Your task to perform on an android device: I like the second item on the list, so read the user reviews on it.
Image 0: 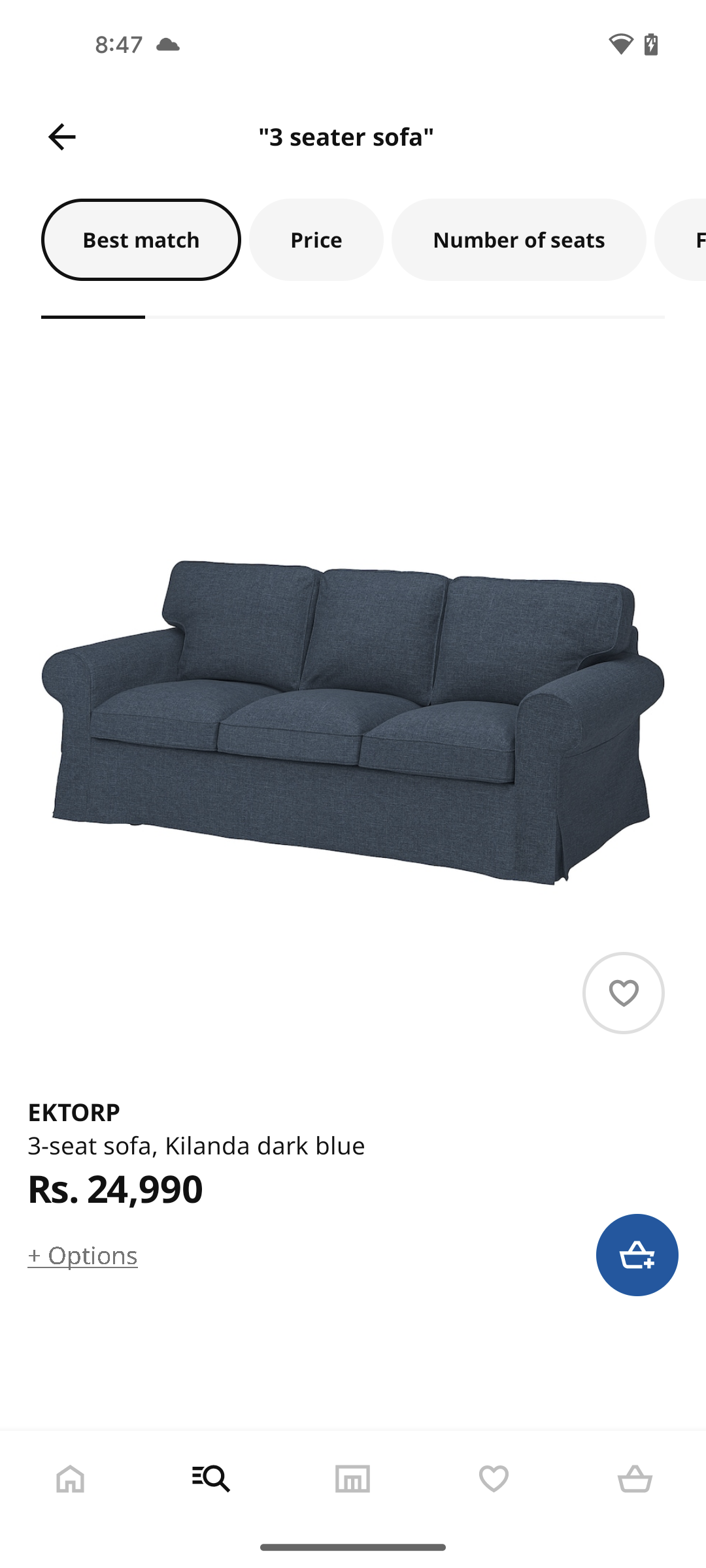
scroll up
Step 0: scroll up
Image 1: 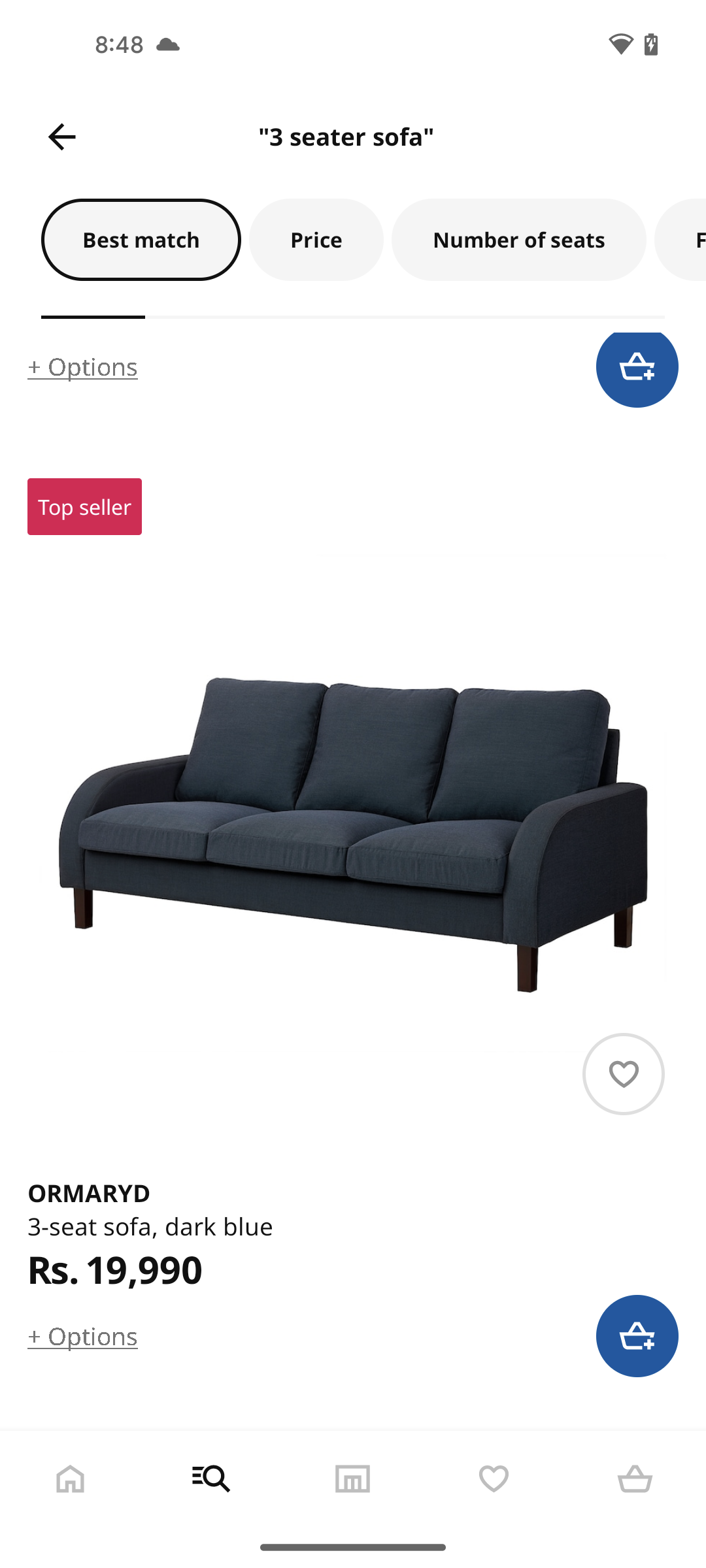
click on the second product 
Step 1: click (353, 804)
Image 2: 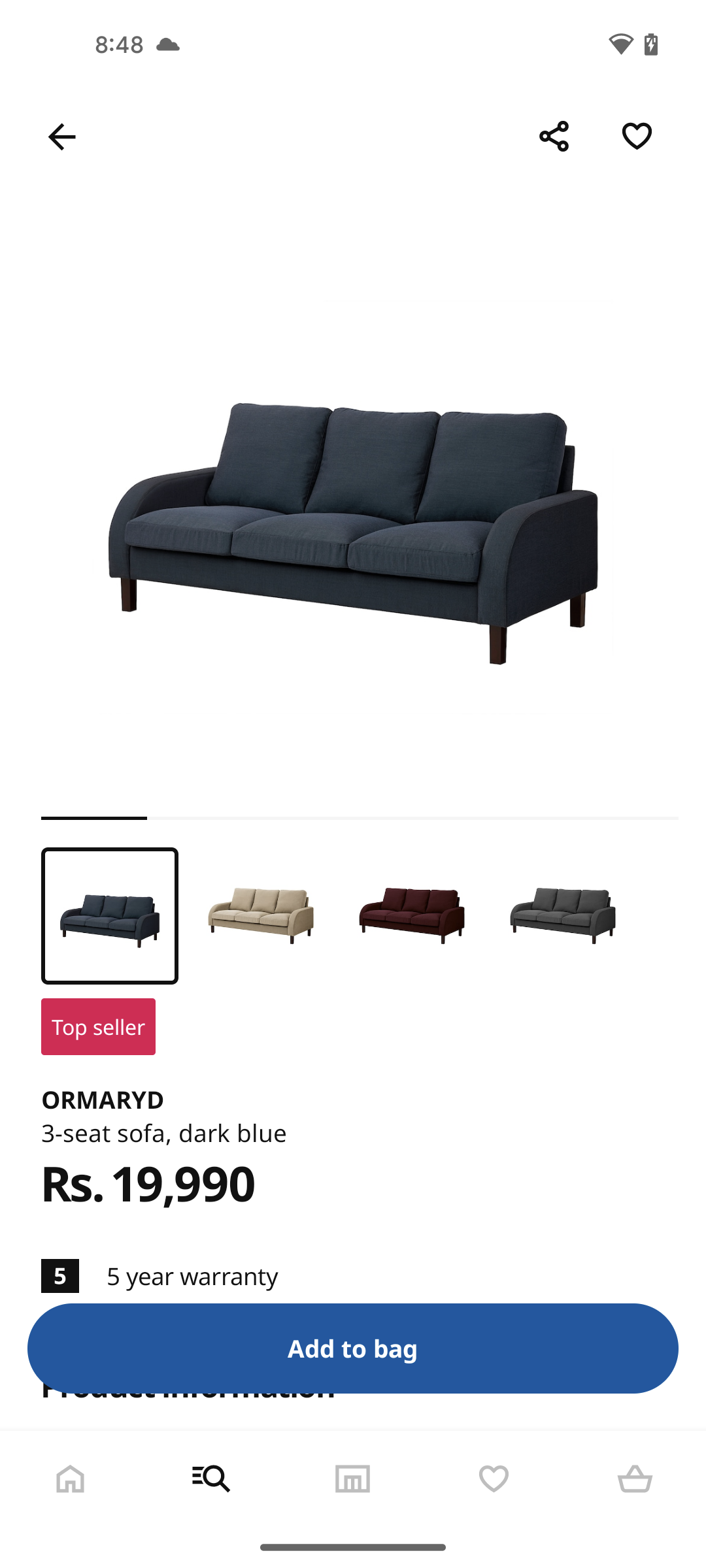
scroll down
Step 2: scroll down
Image 3: 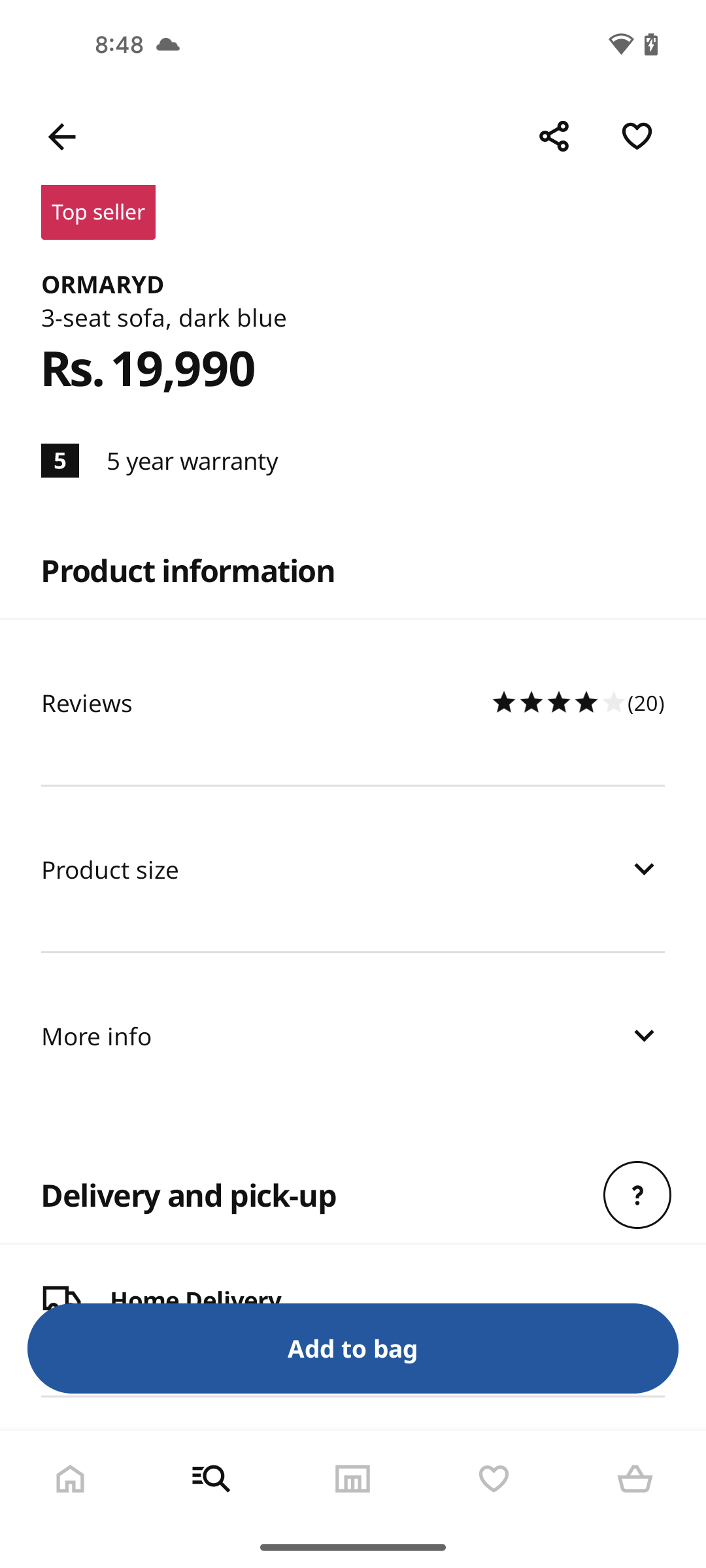
click on Reviews option
Step 3: click (265, 702)
Image 4: 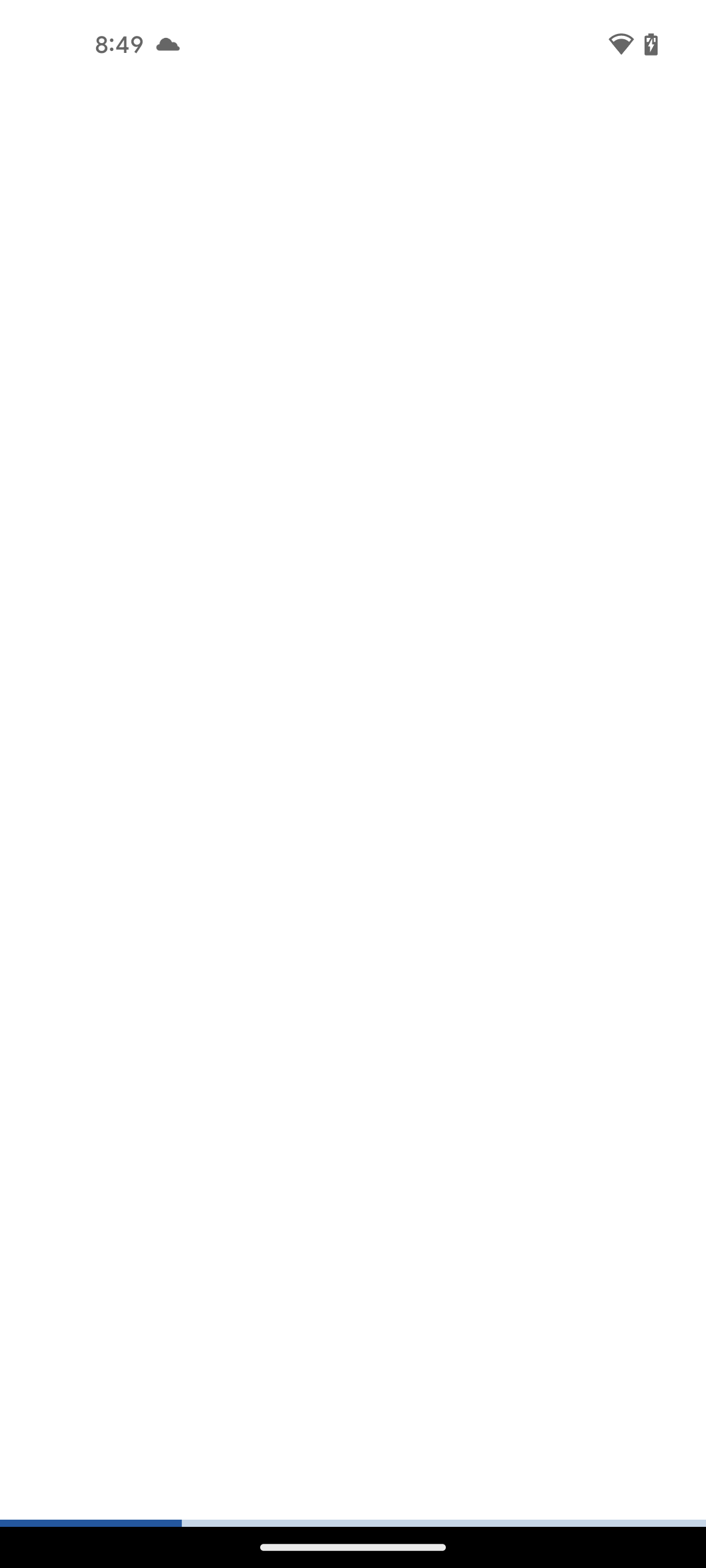
click on Reviews option
Step 4: wait